Your task to perform on an android device: View the flashcards of spanish language in the drive for more clarity.
Image 0: 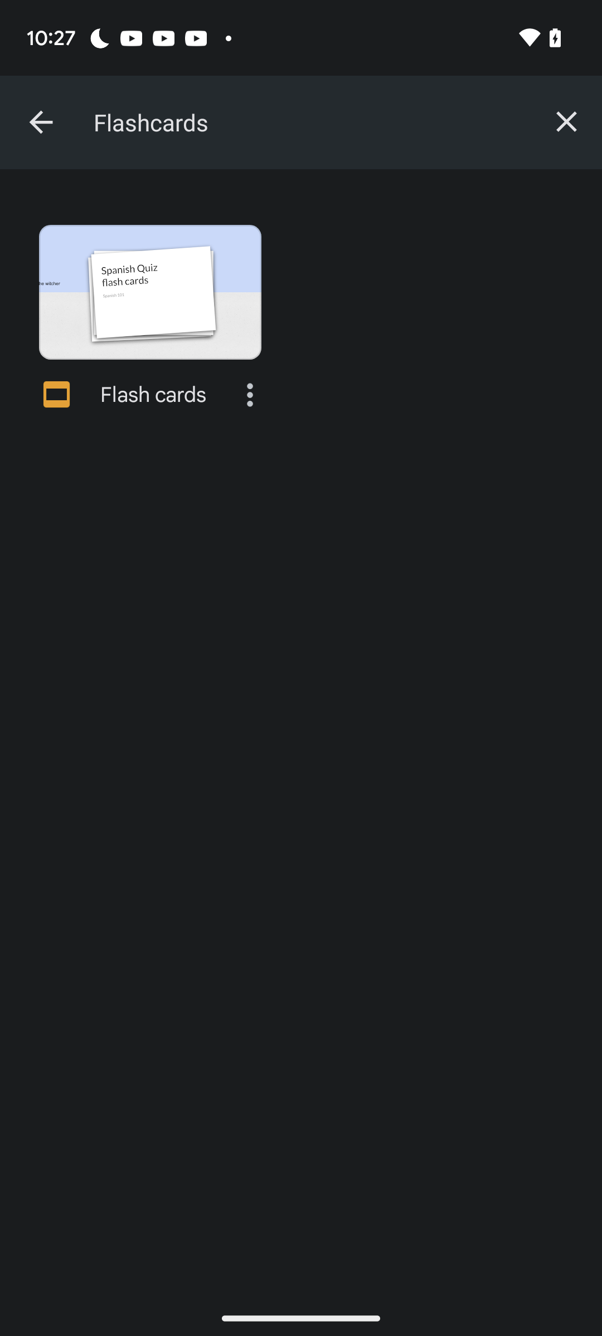
Click on the Flash cards file
Step 0: click (149, 321)
Image 1: 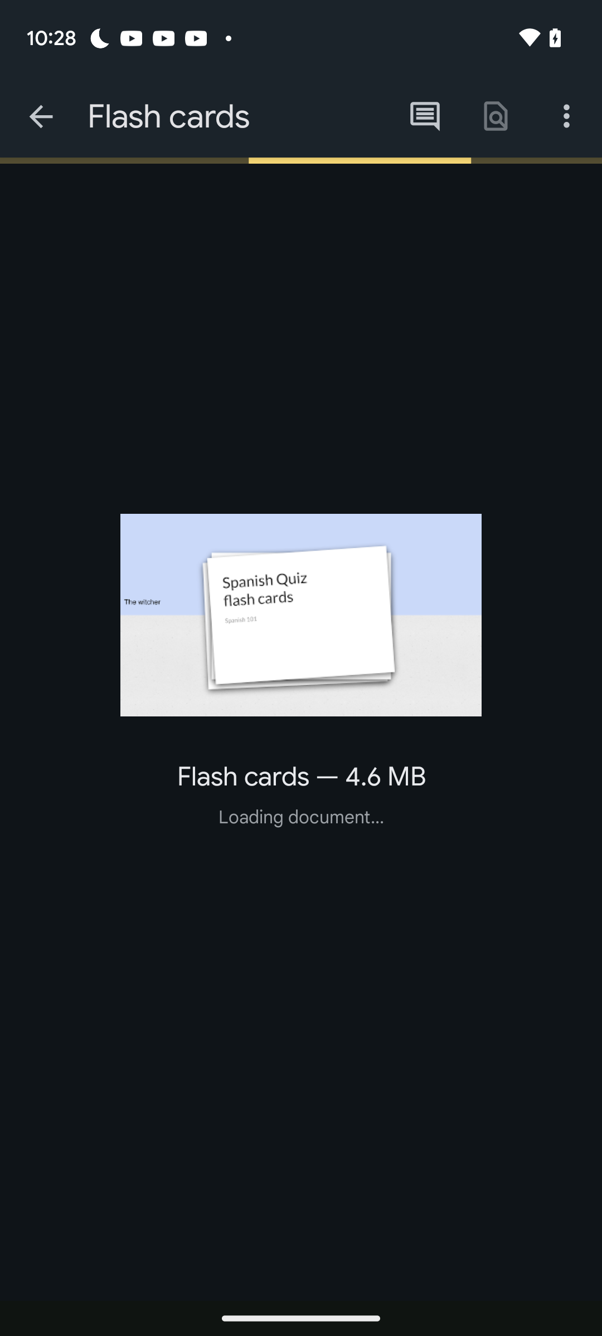
Click on the Flash cards file
Step 1: wait